Your task to perform on an android device: Create a playlist with the name "My Favorite Songs" and add the "Ran kan kan" song by Tito Puente to this playlist on the spotify app.
Image 1: 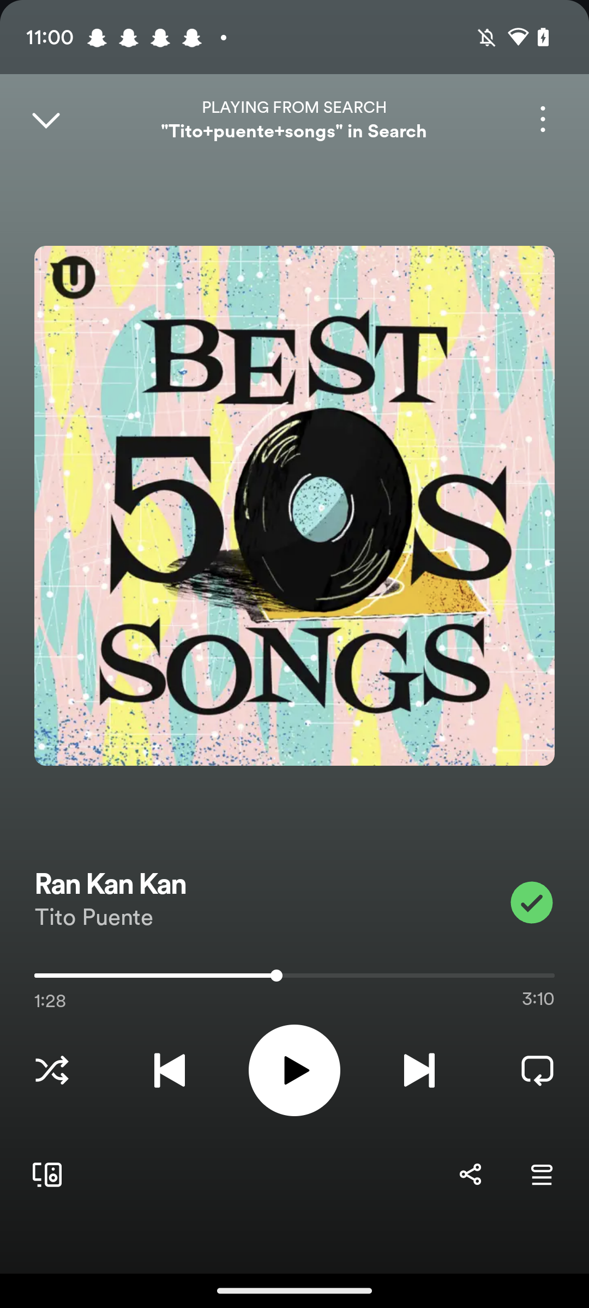
Click on the three dots at the top right corner of the screen.
Step 1: click (543, 119)
Image 2: 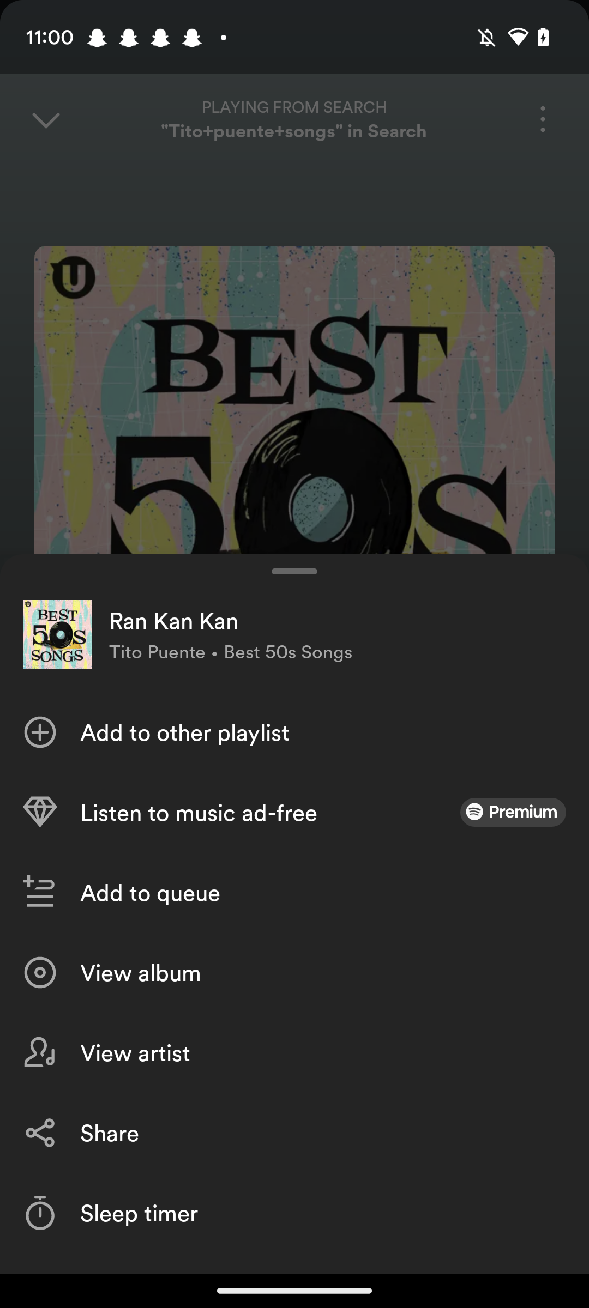
Click on the Add to other playlist tab.
Step 2: click (323, 732)
Image 3: 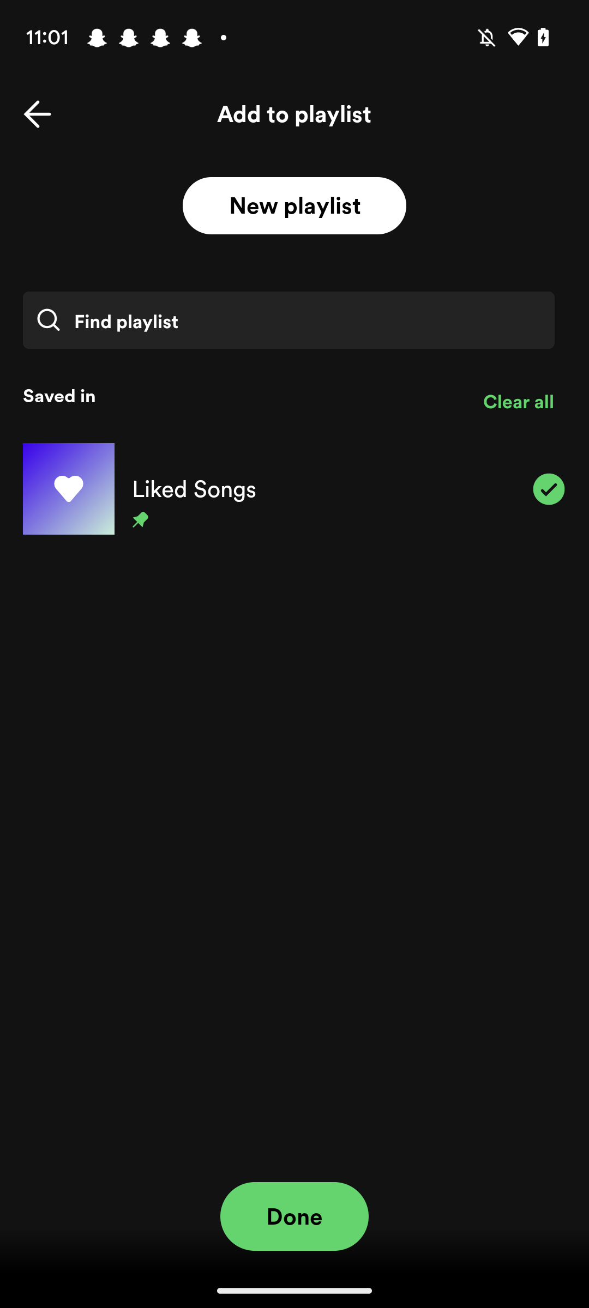
Click on the New playlist button.
Step 3: click (294, 205)
Image 4: 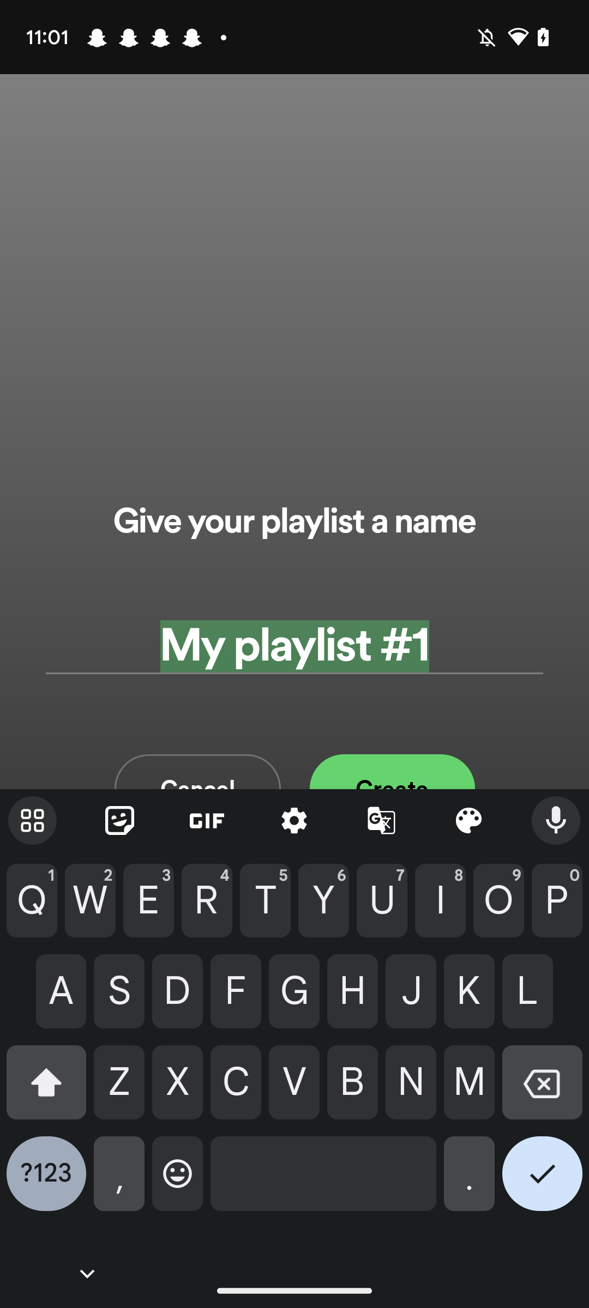
Type "My Favorite Songs" in the input box.
Step 4: type "My Favorite Songs"
Image 5: 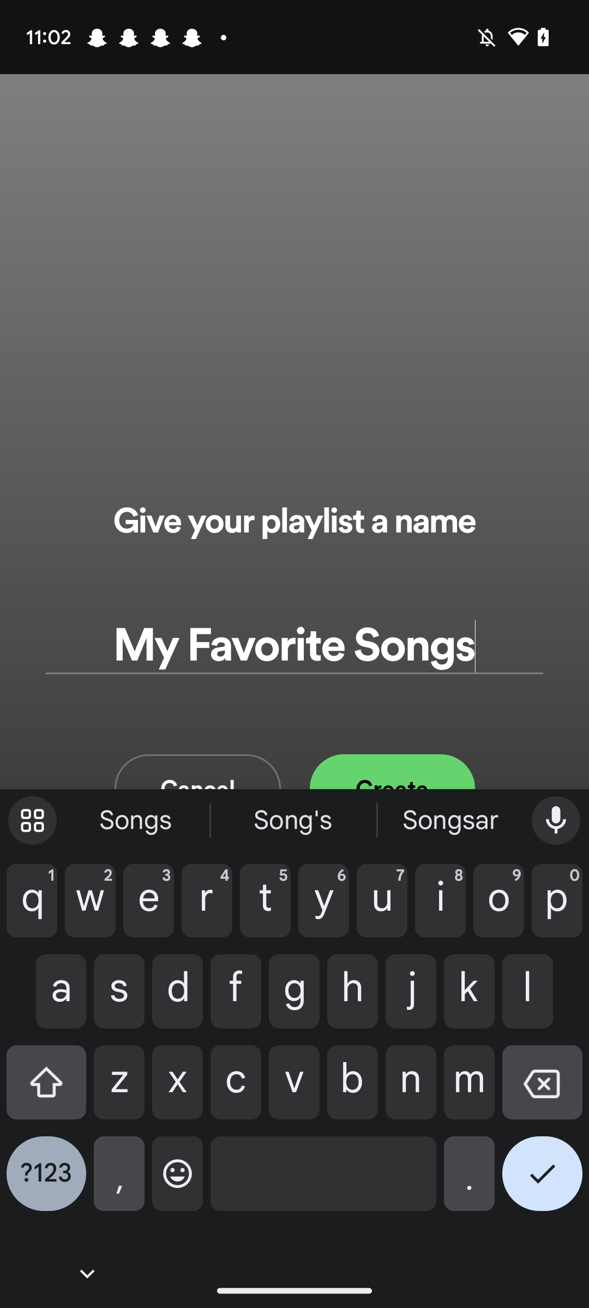
Click on the right tick icon at the bottom right corner of the keyboard.
Step 5: click (542, 1182)